Your task to perform on an android device: I want to watch shorts on YouTube, which will help me unwind for a while.
Image 0: 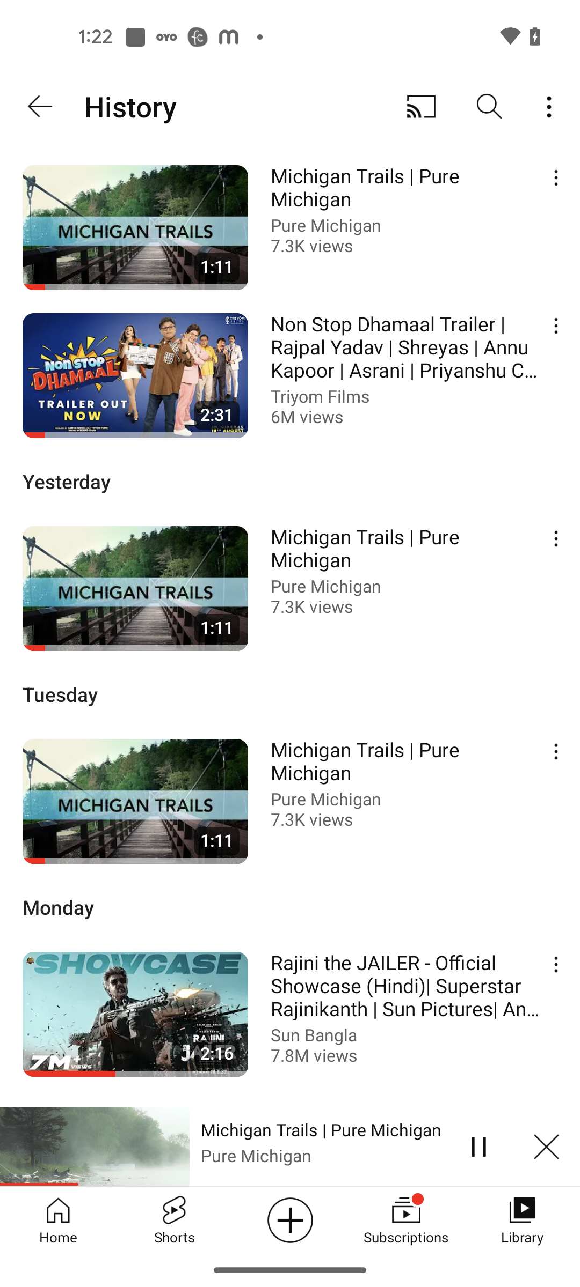
Go to the Shorts Tab
Step 0: click (174, 1219)